Your task to perform on an android device: I'd like to compare the 2.4 GHz Wireless optical mouse to other similar items in the eBay app.
Image 0: 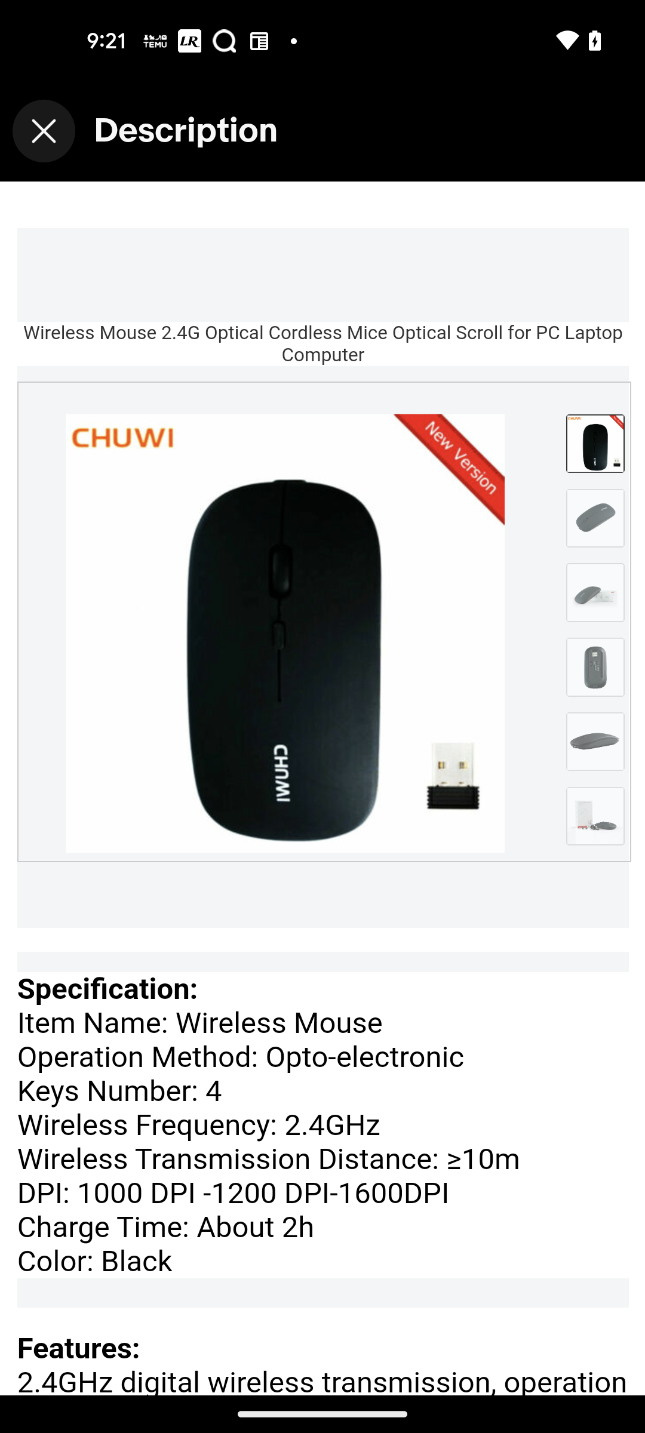
Go back to the previous screen
Step 0: press back button
Image 1: 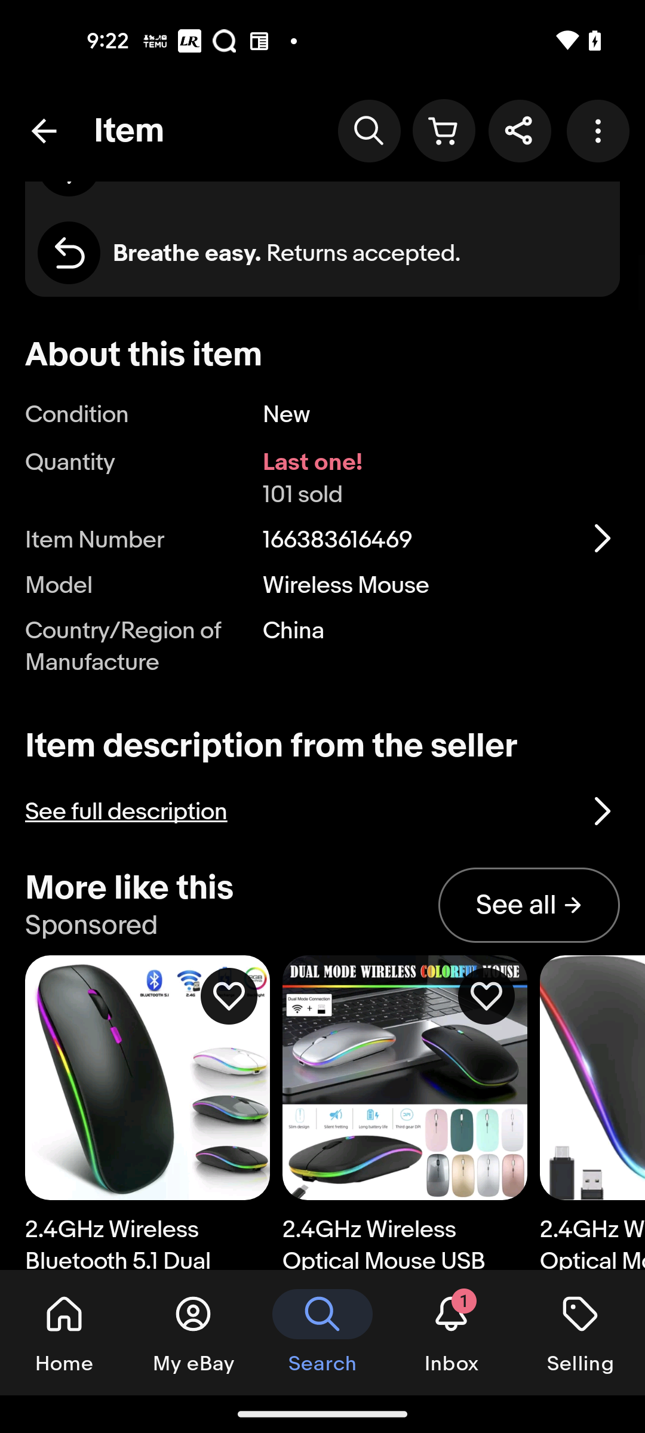
Swipe to view similar items to compare
Step 1: scroll down
Image 2: 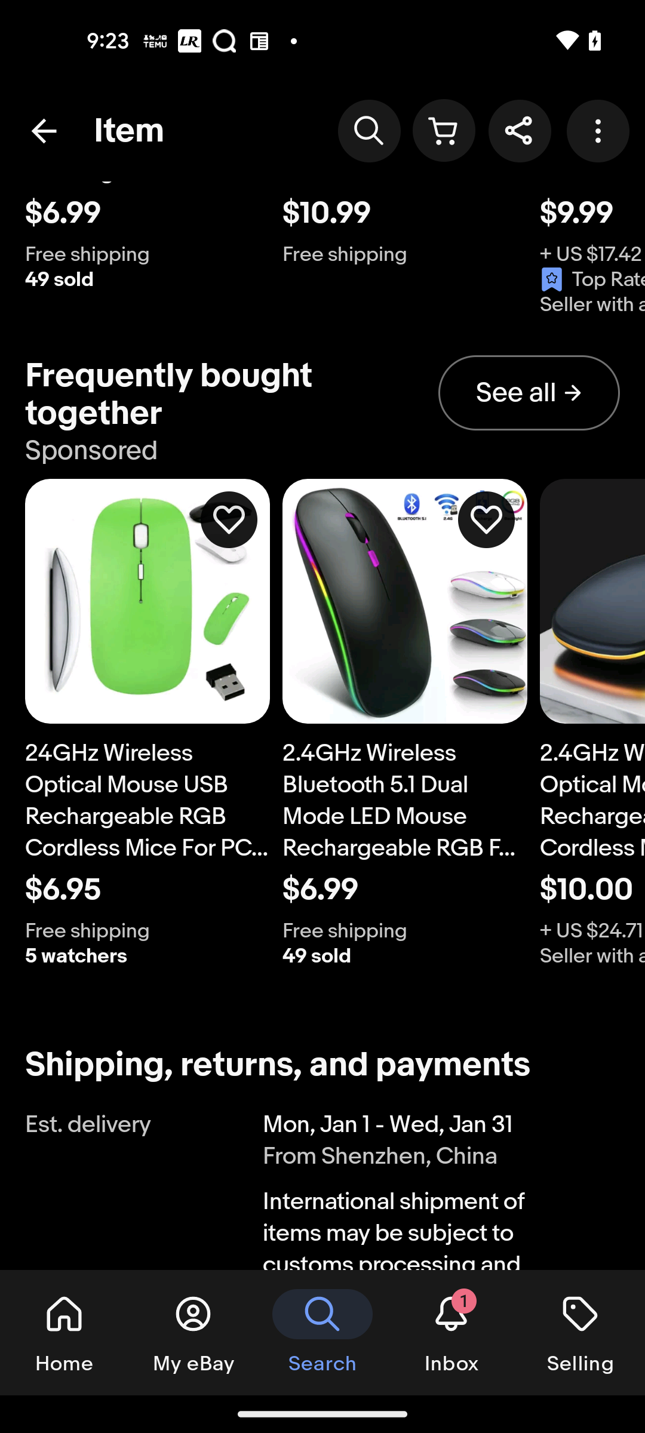
Swipe to view similar items to compare
Step 2: scroll down
Image 3: 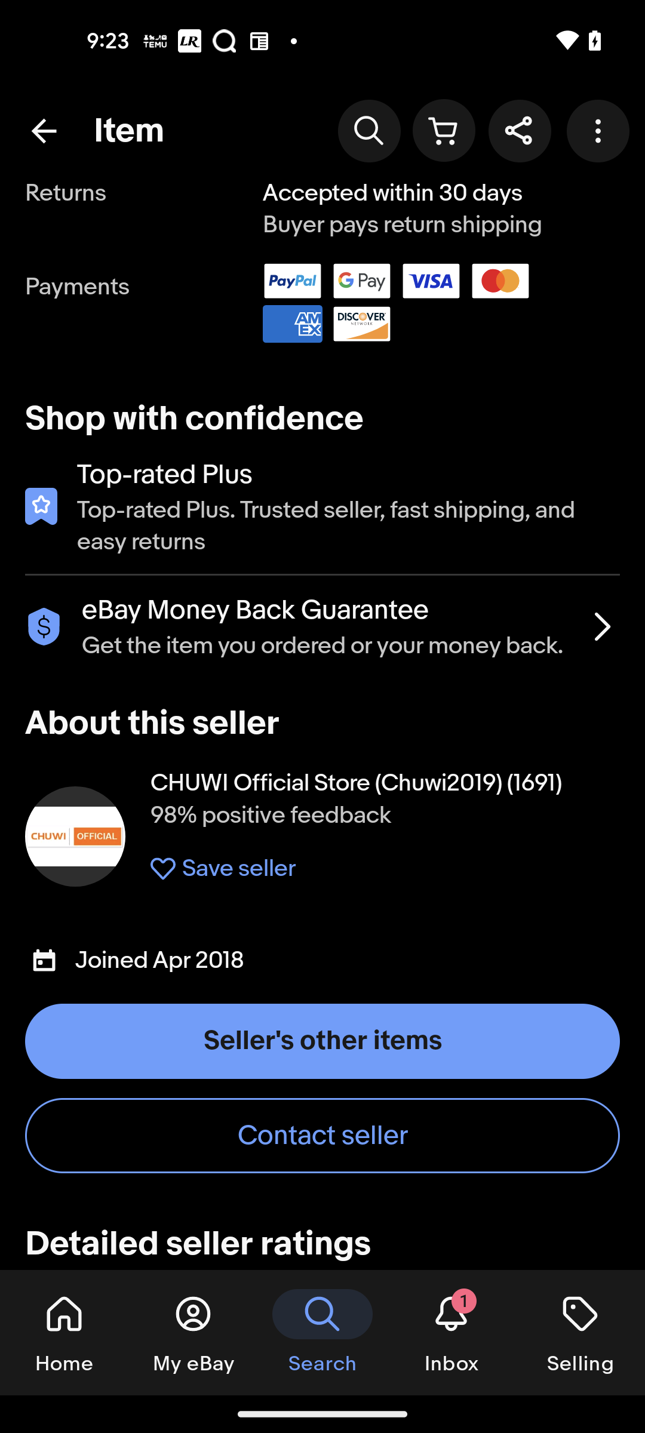
Swipe to view similar items to compare
Step 3: scroll down
Image 4: 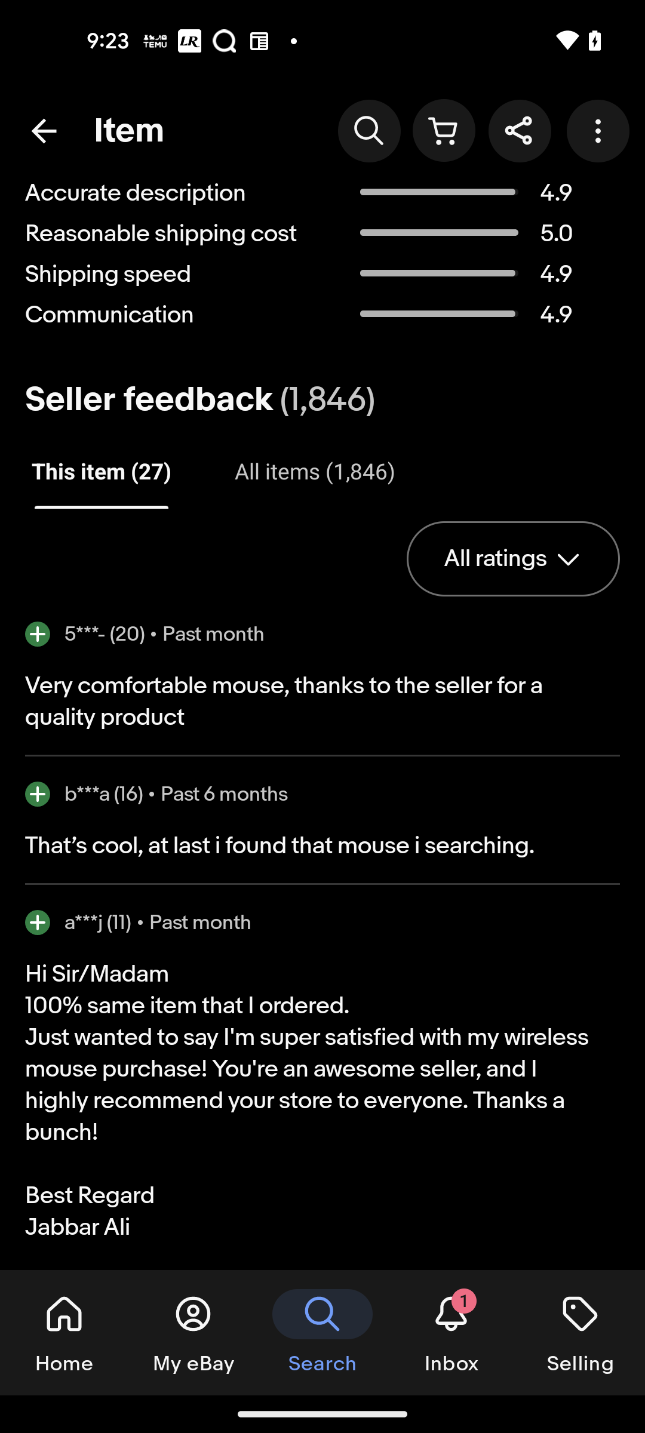
Swipe to view similar items to compare
Step 4: scroll down
Image 5: 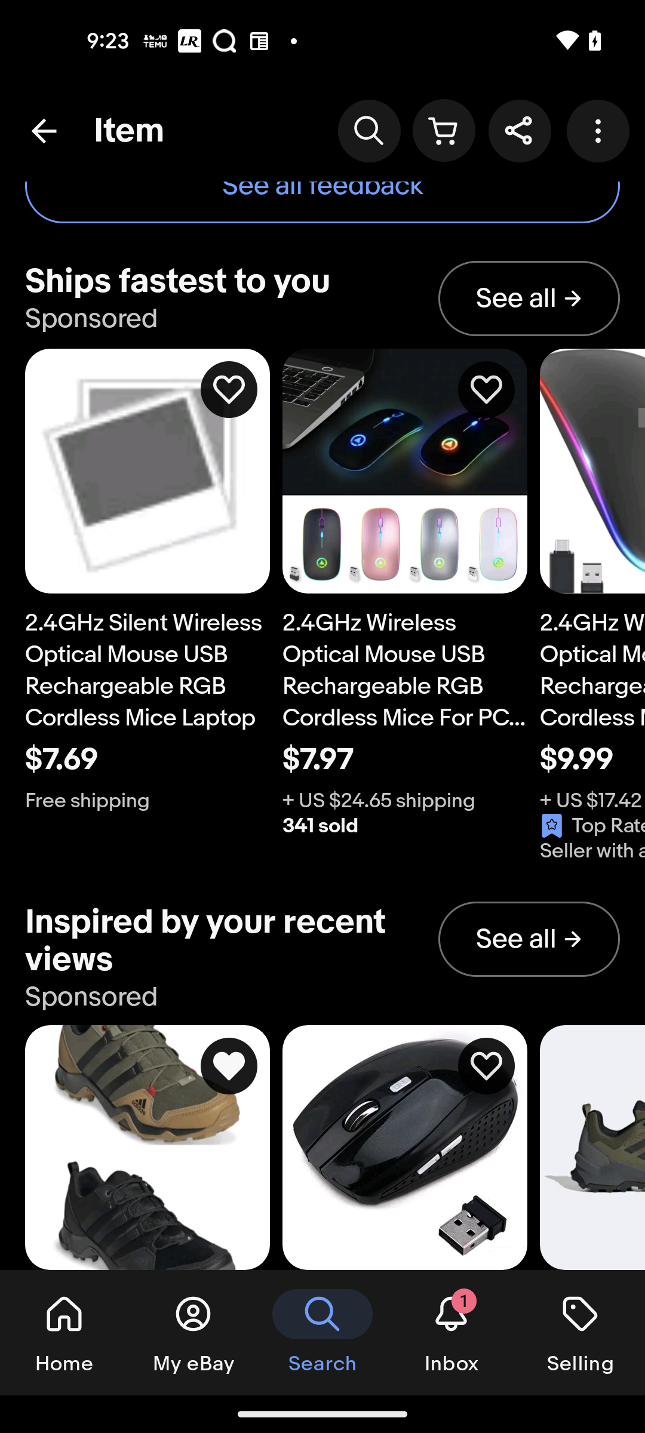
Swipe to view similar items to compare
Step 5: scroll down
Image 6: 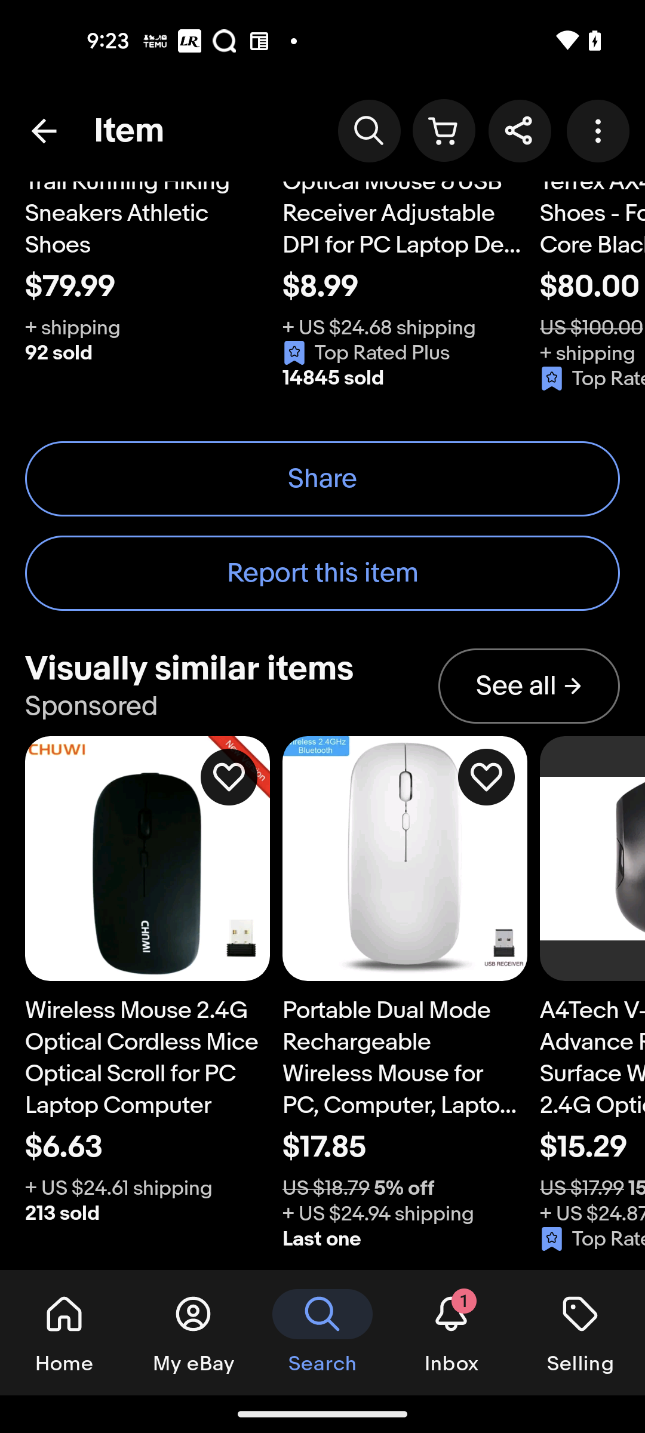
Click on the 'See all' button of similar items
Step 6: click (529, 685)
Image 7: 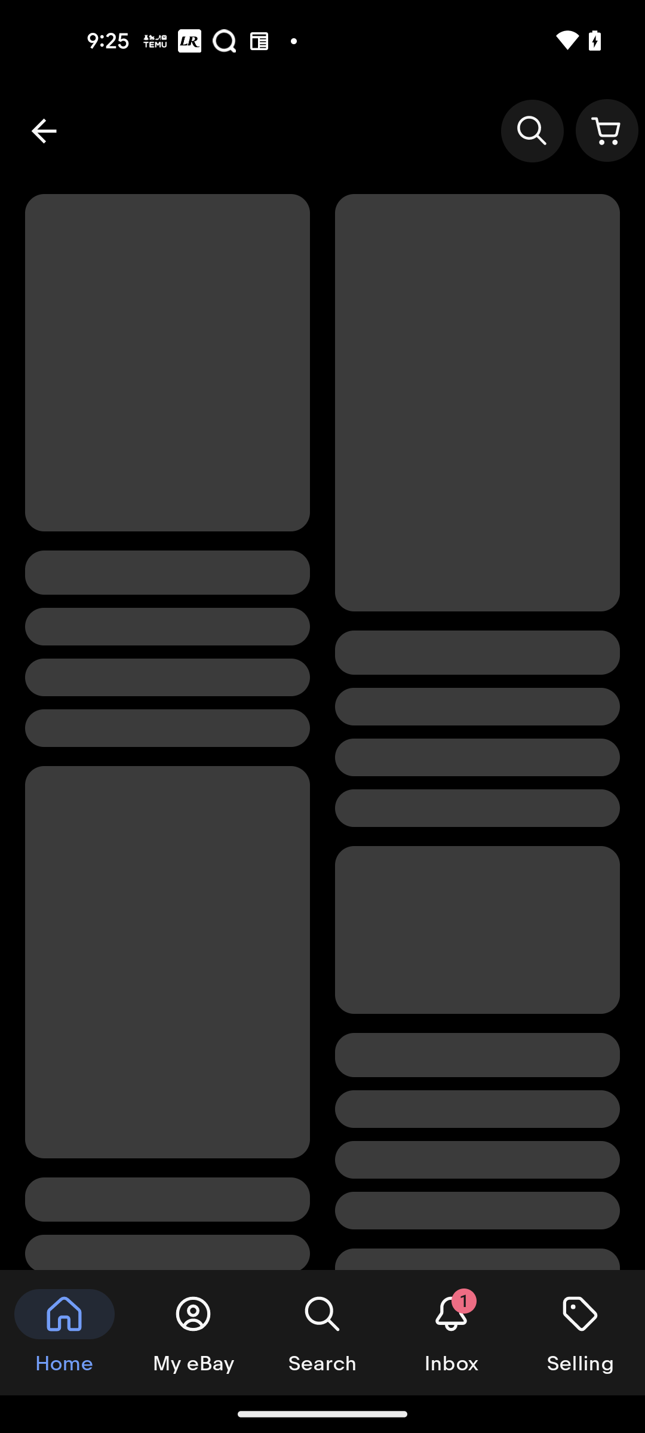
Click on the 'See all' button of similar items
Step 7: wait